Your task to perform on an android device: I had to postpone my plans to buy a new house due to other urgent matters. Save the property by adding it to my wishlist on the realtor.com app. 
Image 0: 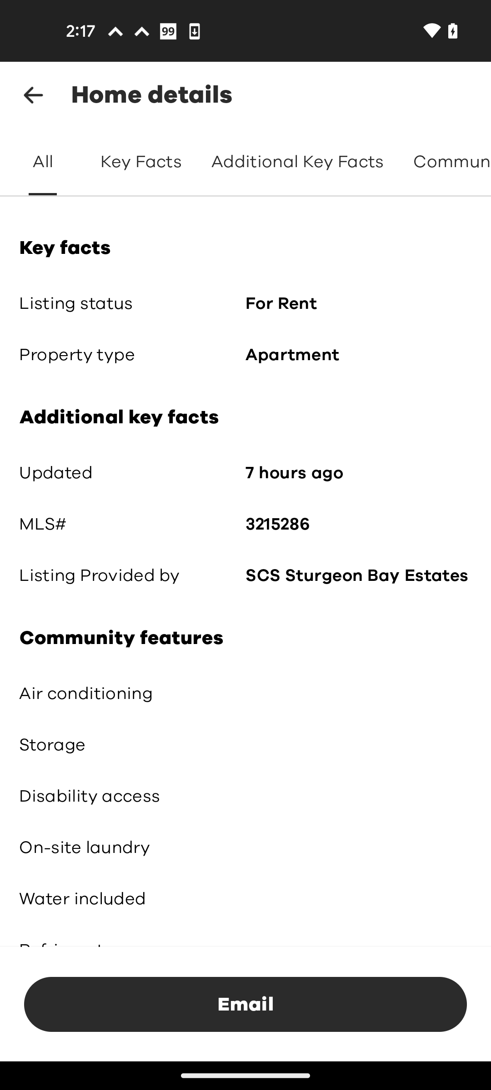
Go back to the previous page
Step 0: press back button
Image 1: 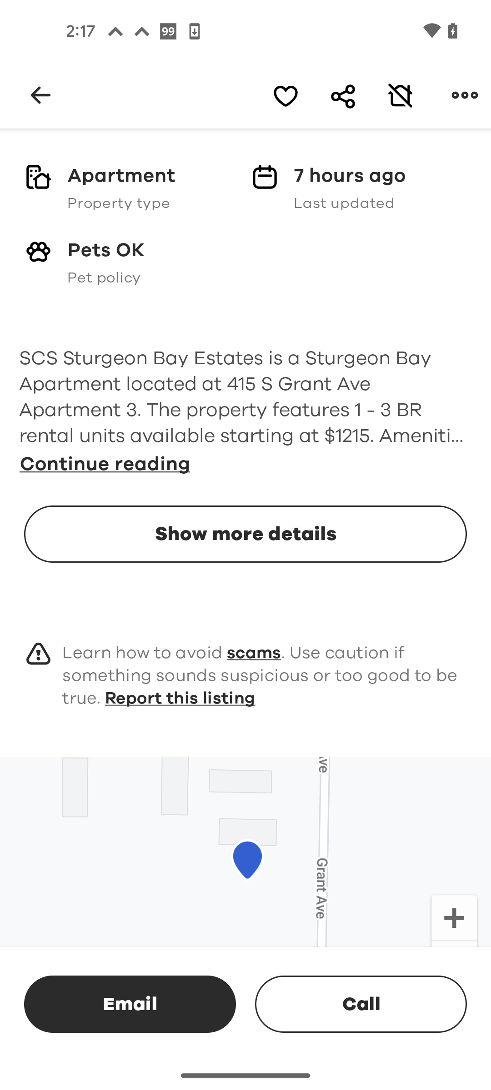
Tap on the heart icon at the top of the screen
Step 1: click (286, 95)